Your task to perform on an android device: Forward the Cerebra Research email to dbwscratch.test.id8@gmail.com
Image 0: 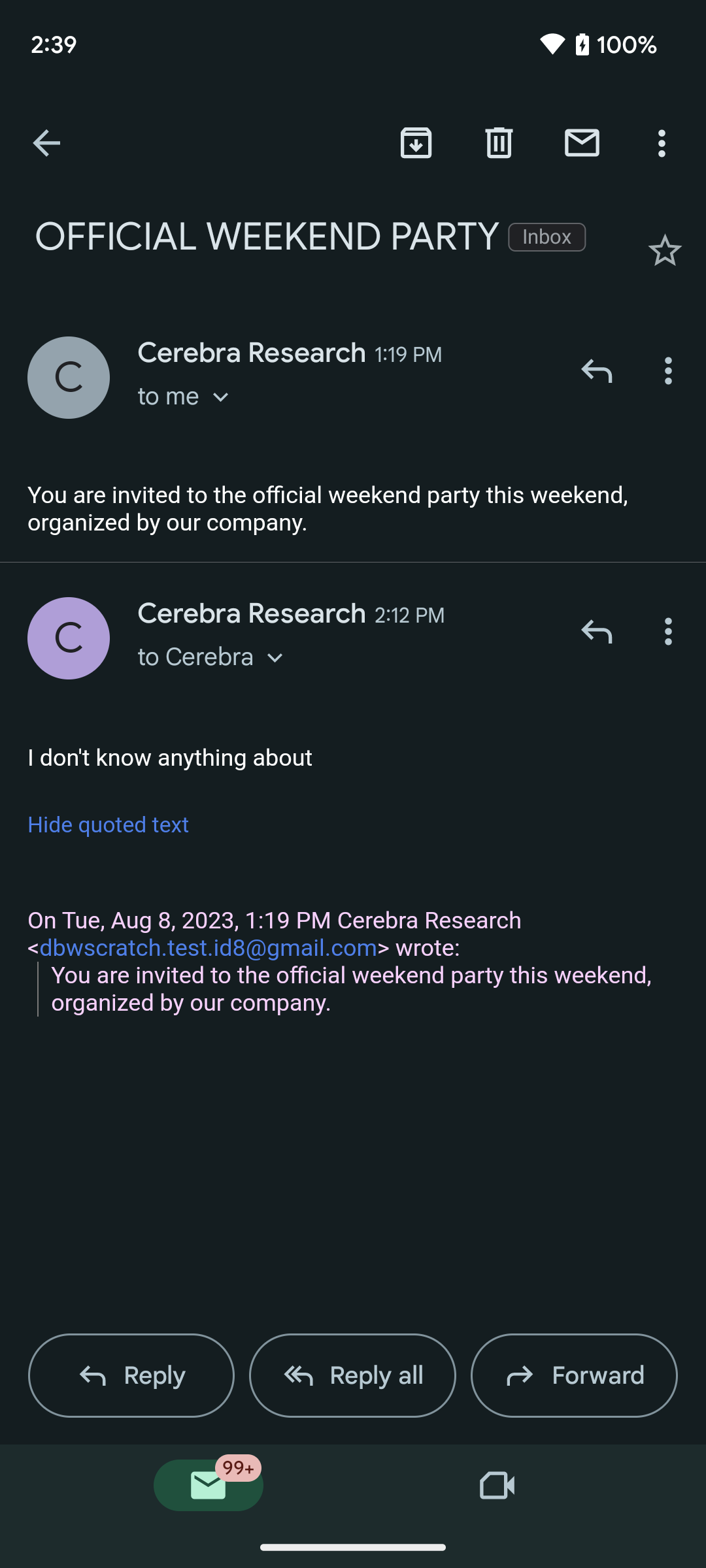
Click on the Forward button to forward this email
Step 0: click (597, 1375)
Image 1: 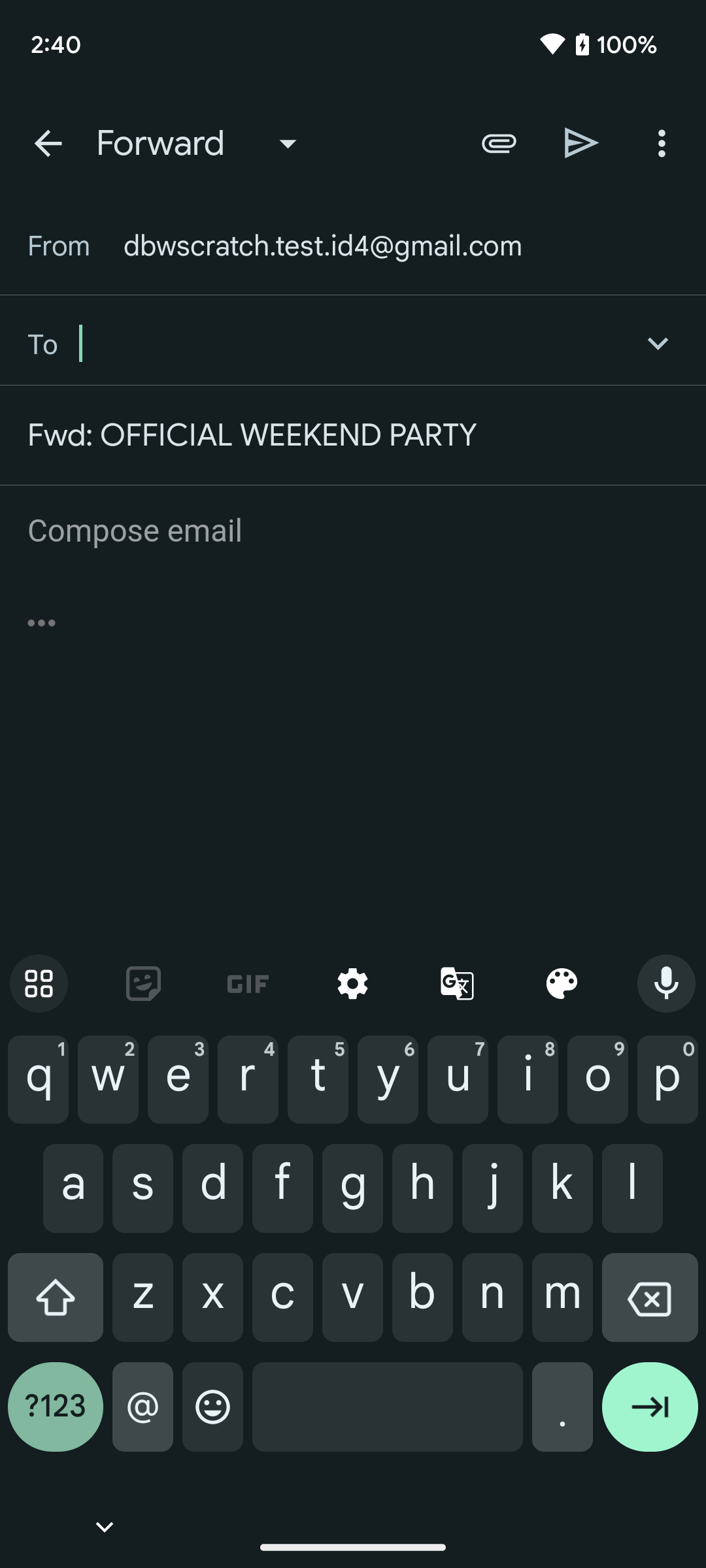
Type dbwscratch.test.id8@gmail.com in the recipient section
Step 1: type "dbwscratch.test.id8@gmail.com"
Image 2: 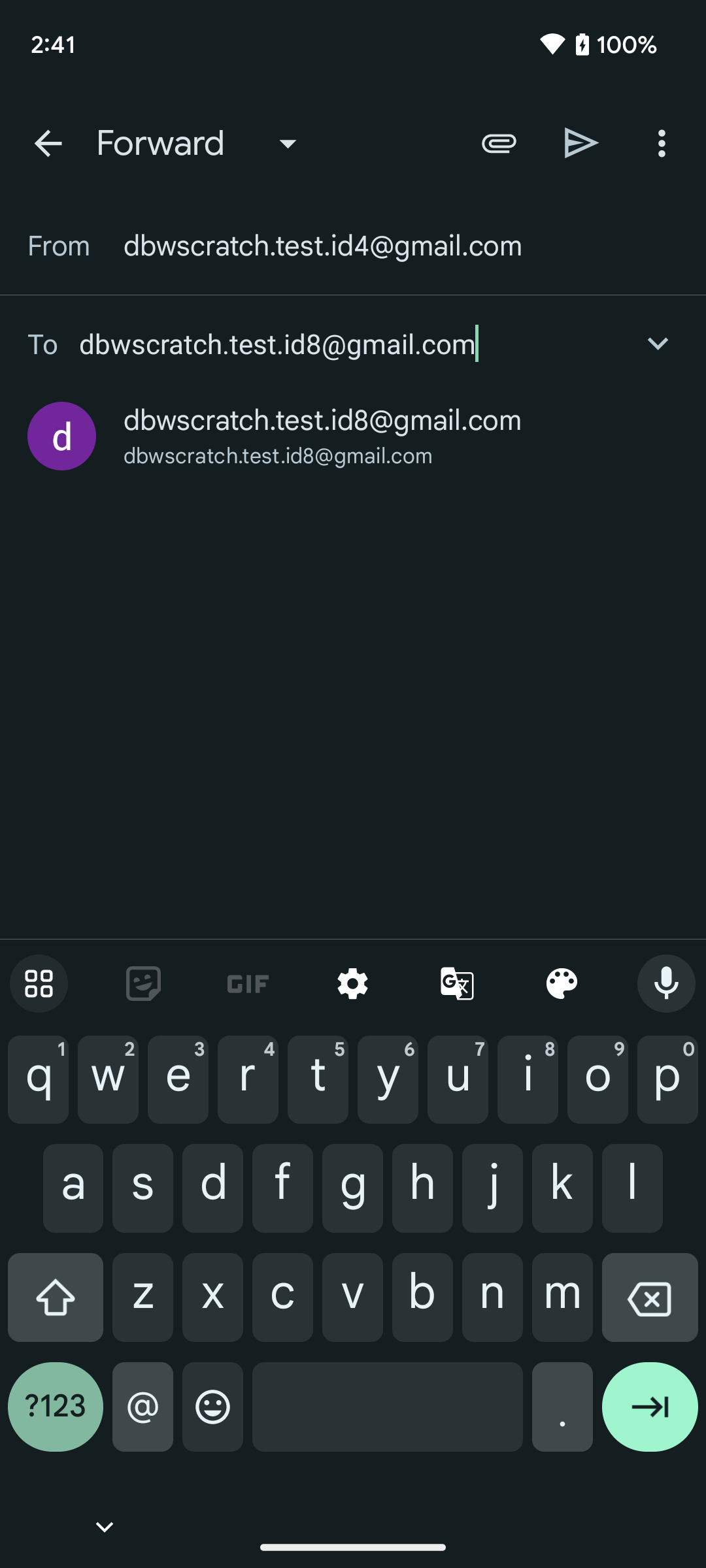
Click on the first suggested option 
Step 2: click (322, 420)